Your task to perform on an android device: Open the meeting alarm and change the sound from default to full of wonder 
Image 1: 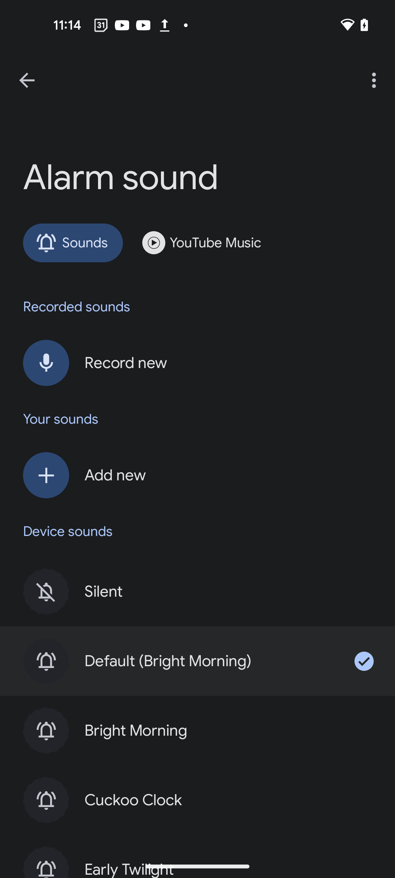
scroll down to view  full of wonder sound
Step 1: scroll down
Image 2: 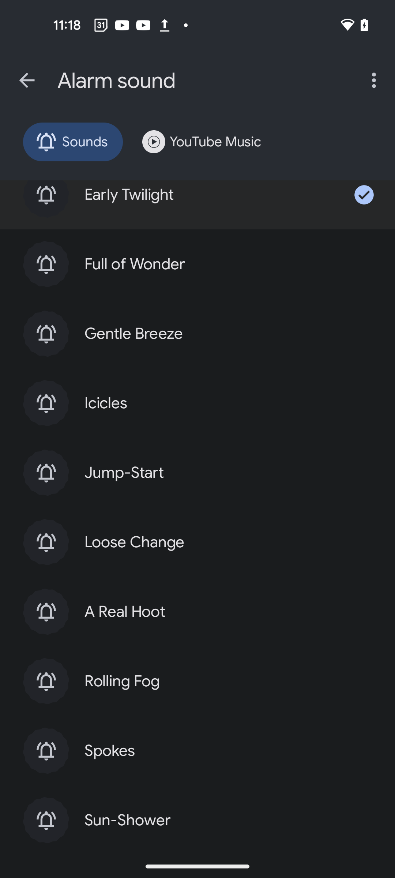
click on the Full of wonder sound 
Step 2: click (228, 264)
Image 3: 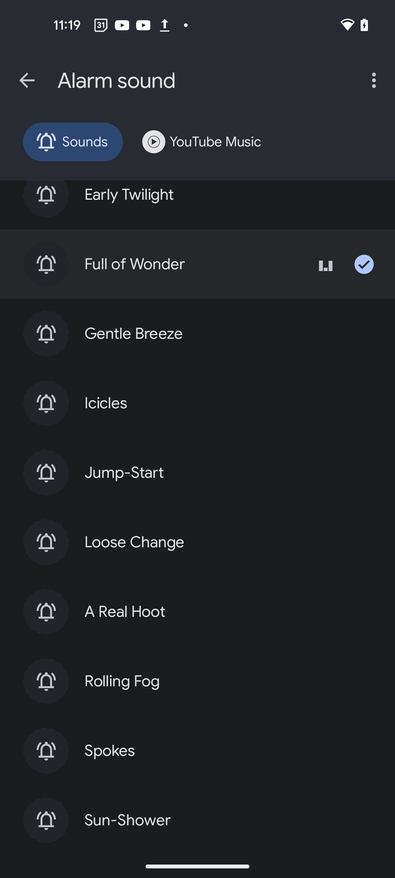
Go back to previous page 
Step 3: press back button